Your task to perform on an android device: To get the the specifications for the DeWalt DCD777S2T-QW + 100-piece drill and bit set, utilize the CoolBlue app.
Image 0: 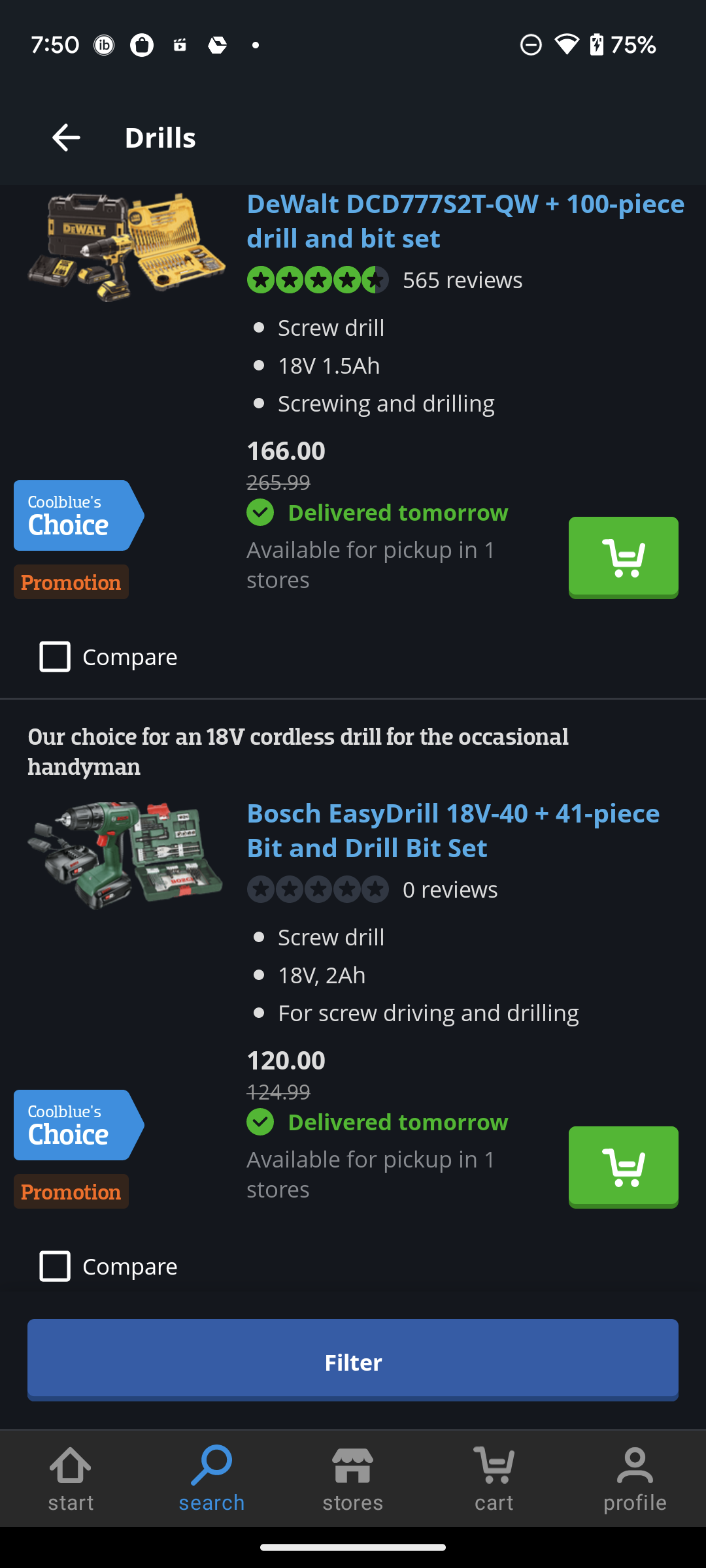
Click on the DeWalt DCD777S2T-QW + 100-piece drill and bit set
Step 0: click (469, 220)
Image 1: 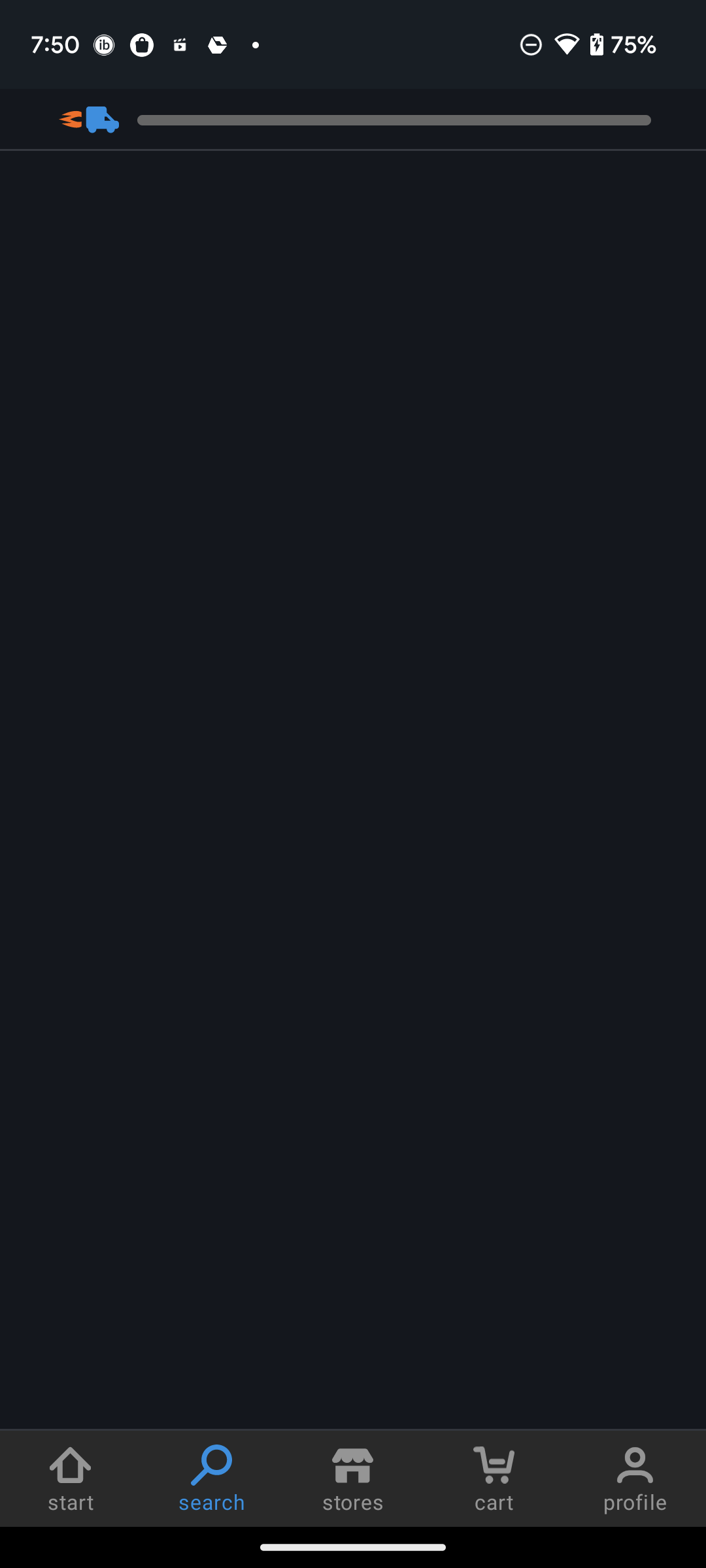
Click on the DeWalt DCD777S2T-QW + 100-piece drill and bit set
Step 1: wait
Image 2: 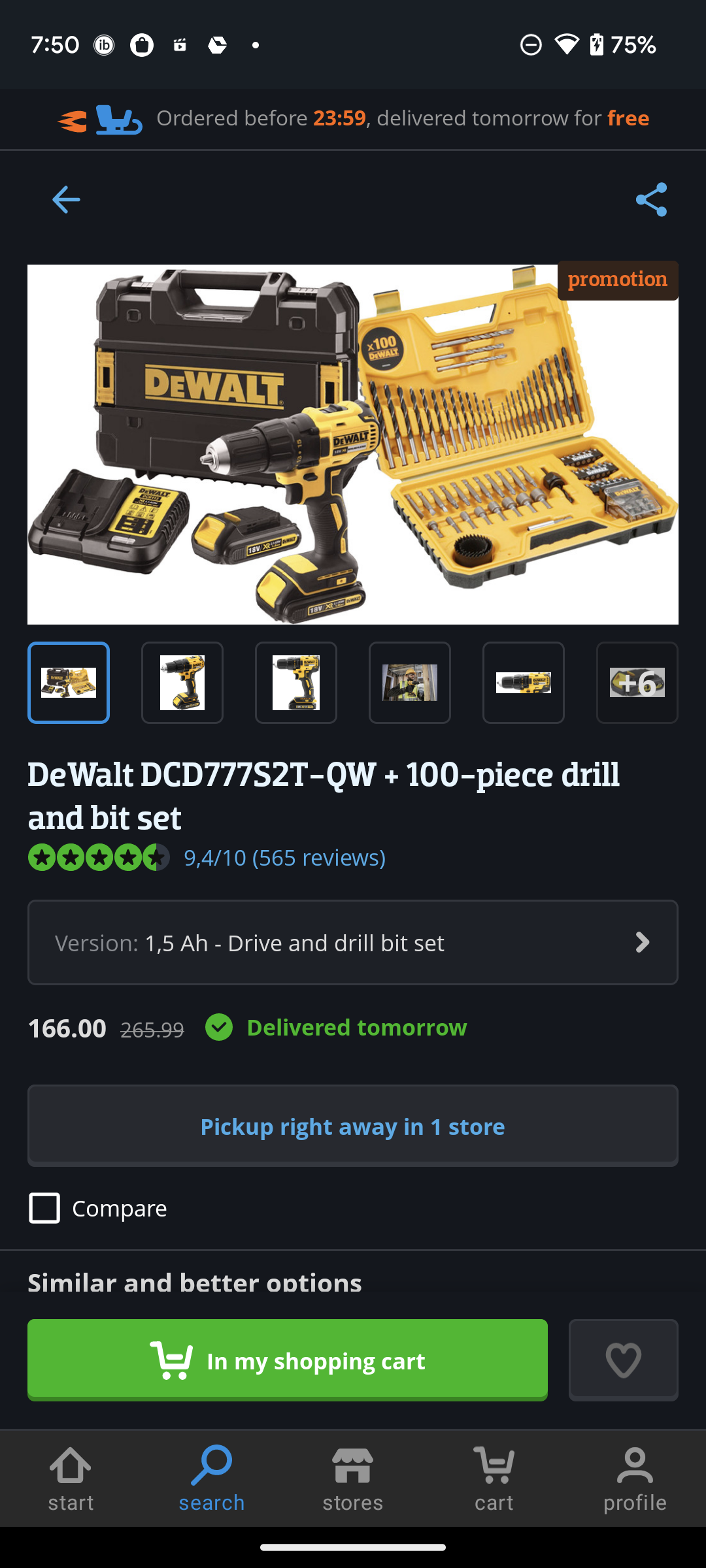
swipe up for product specifications
Step 2: scroll down
Image 3: 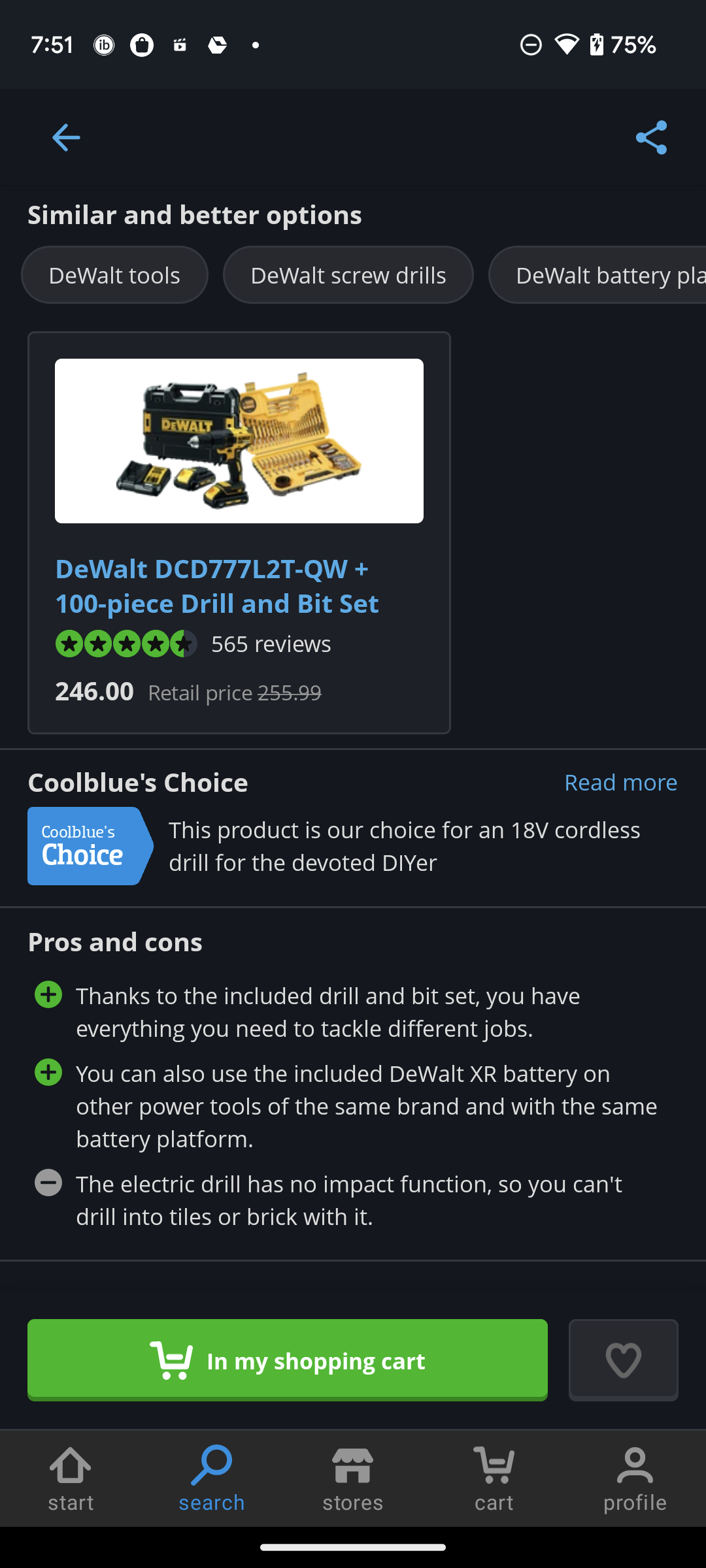
swipe up for product specifications
Step 3: scroll down
Image 5: 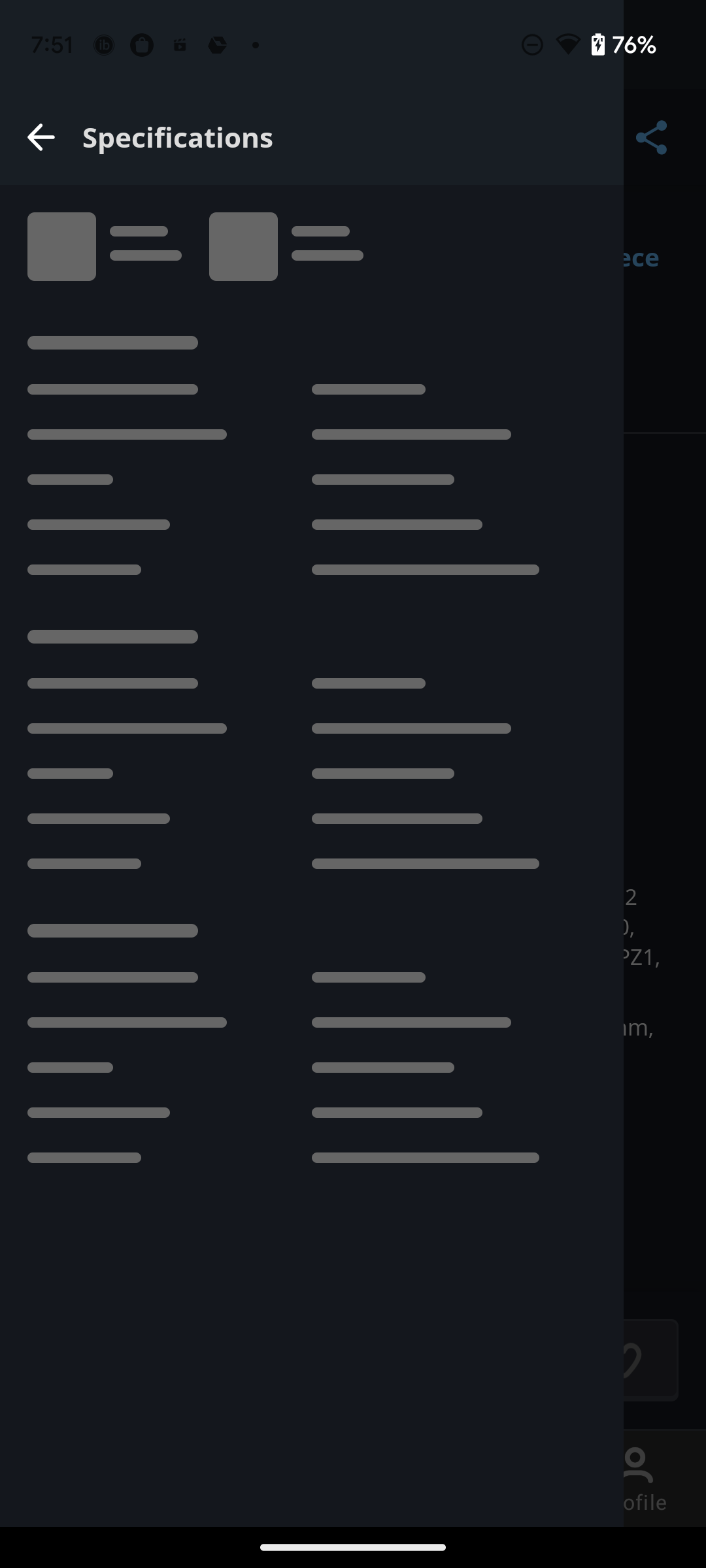
Click on View all specifications of this package
Step 5: wait
Image 6: 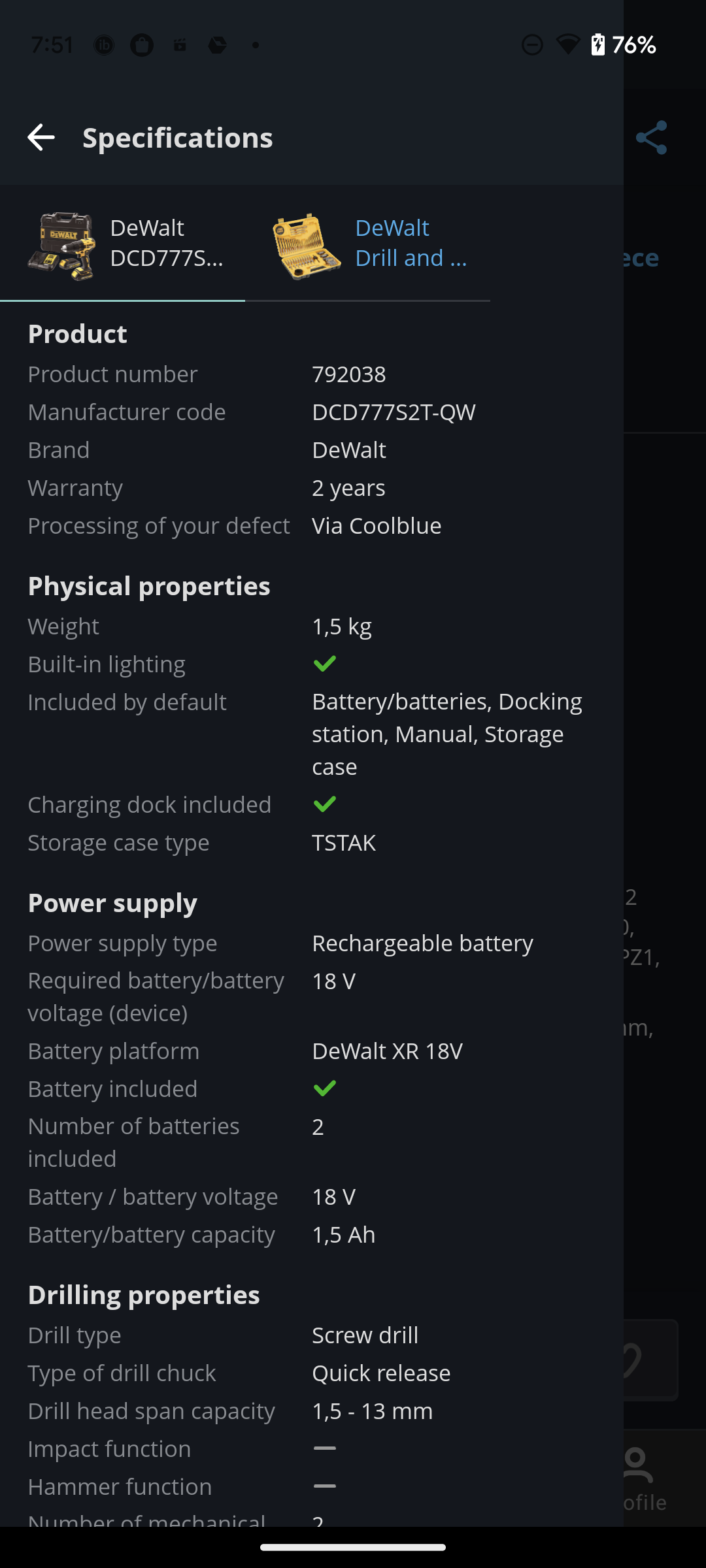
swipe up to view the specifications
Step 6: scroll down